Your task to perform on an android device: In the moira Cosmetics app, I want to explore eyeshadow sticks since my wife asked me to purchase her one, thus I would want to offer her some small present.
Image 0: 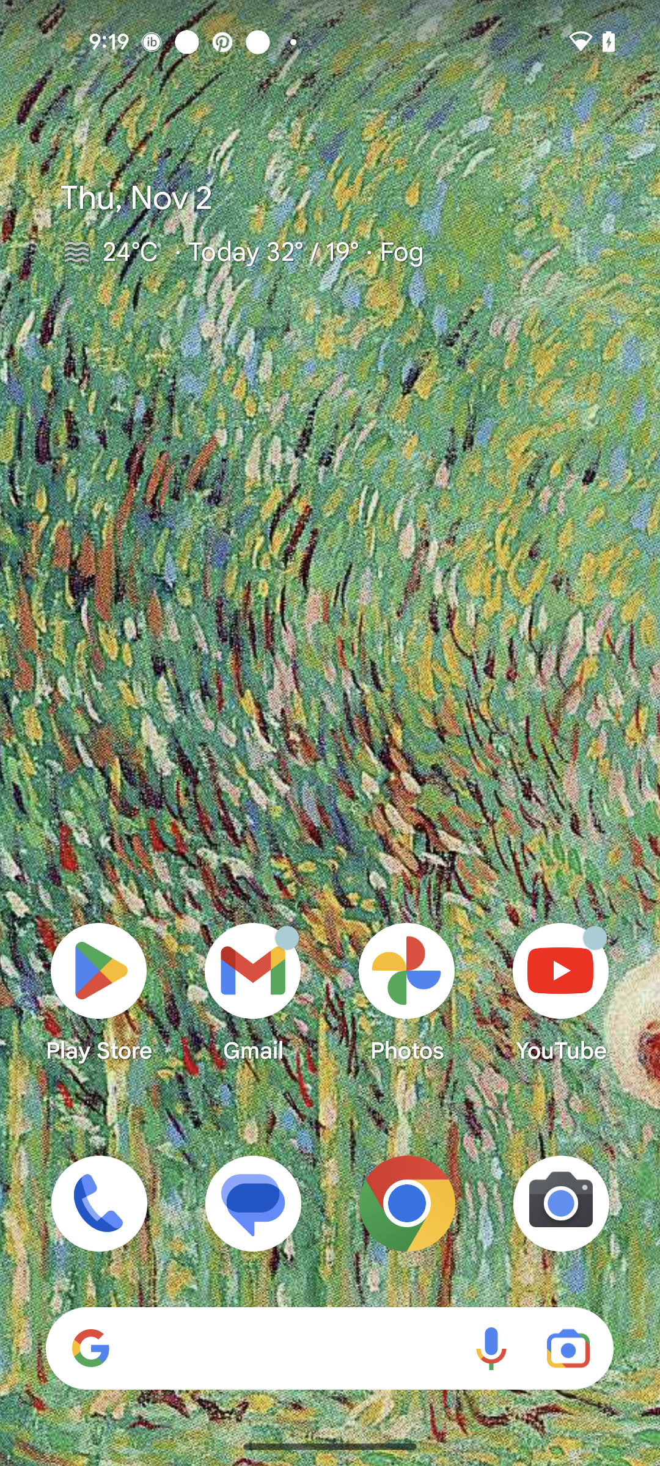
Open moira Cosmetics app
Step 0: open app "Moira Cosmetics"
Image 2: 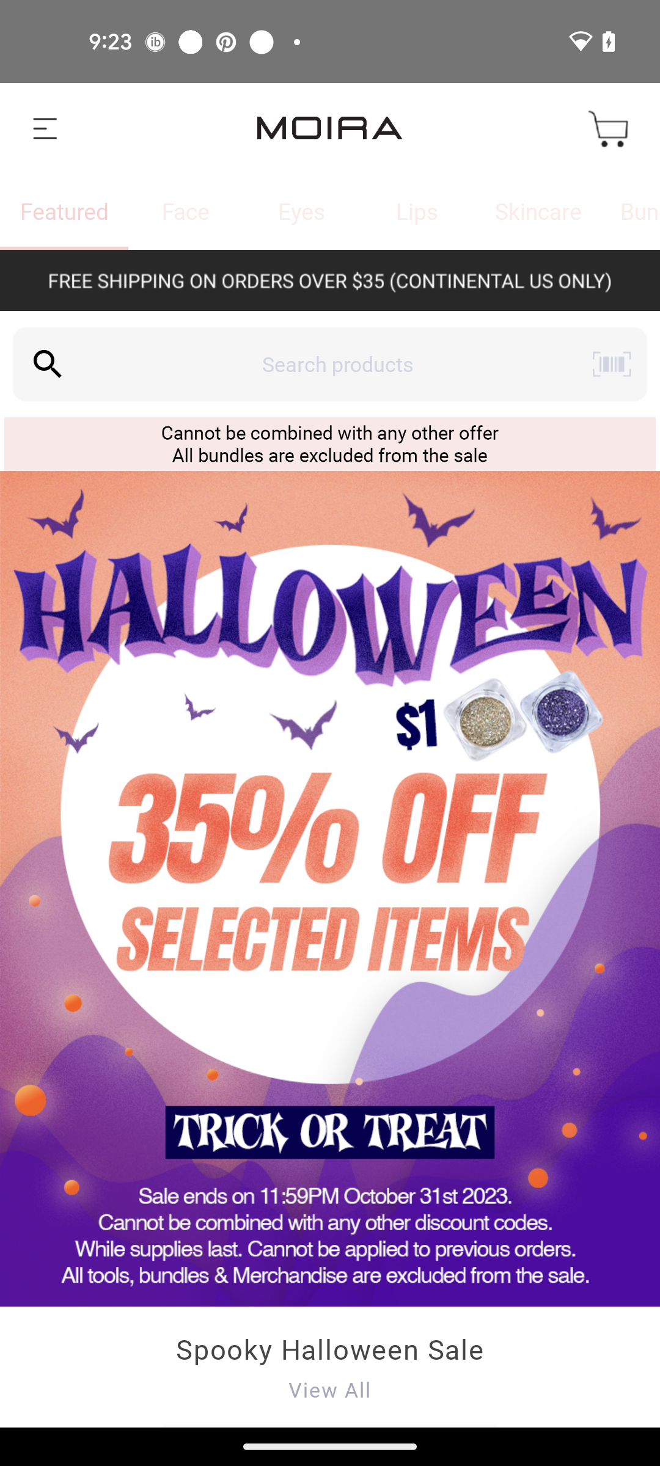
Open moira Cosmetics app
Step 2: wait
Image 3: 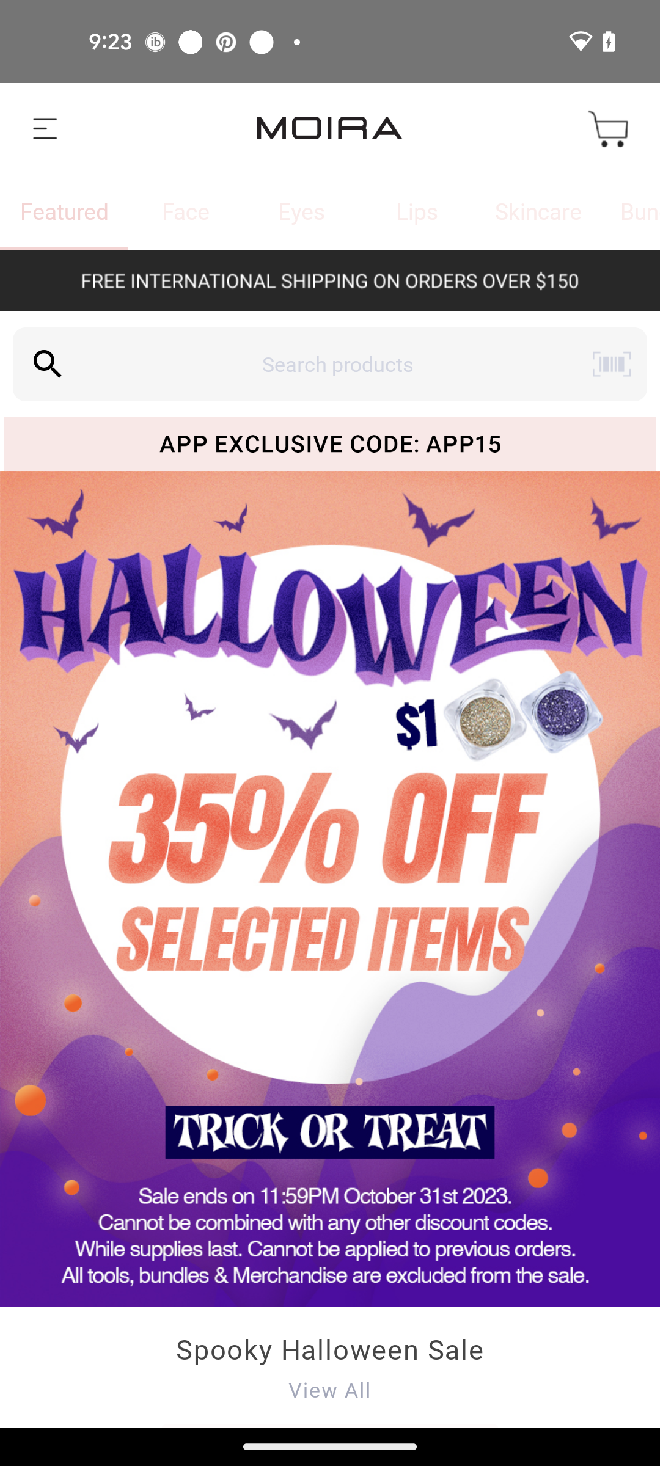
Click on the search icon
Step 3: click (48, 364)
Image 4: 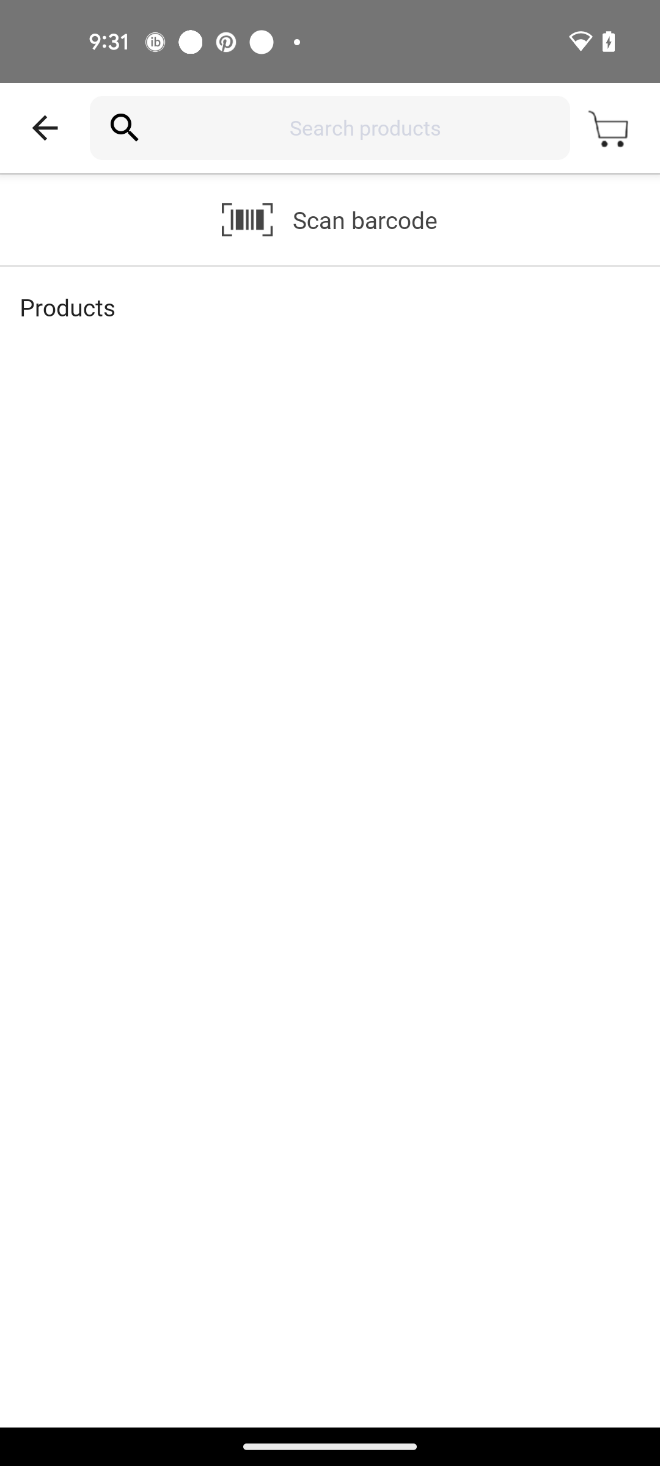
Click on the search bar
Step 4: click (365, 128)
Image 5: 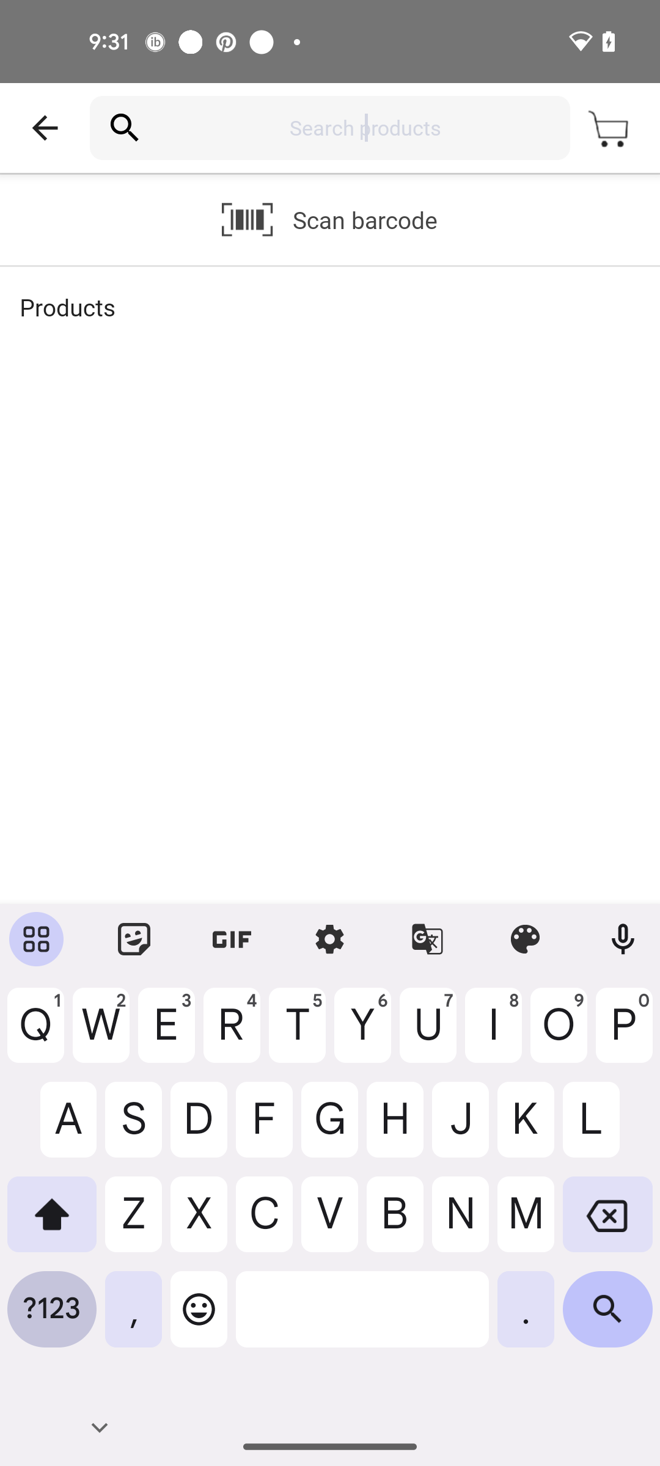
Search for eyeshadow sticks
Step 5: type "eyeshadow sticks"
Image 6: 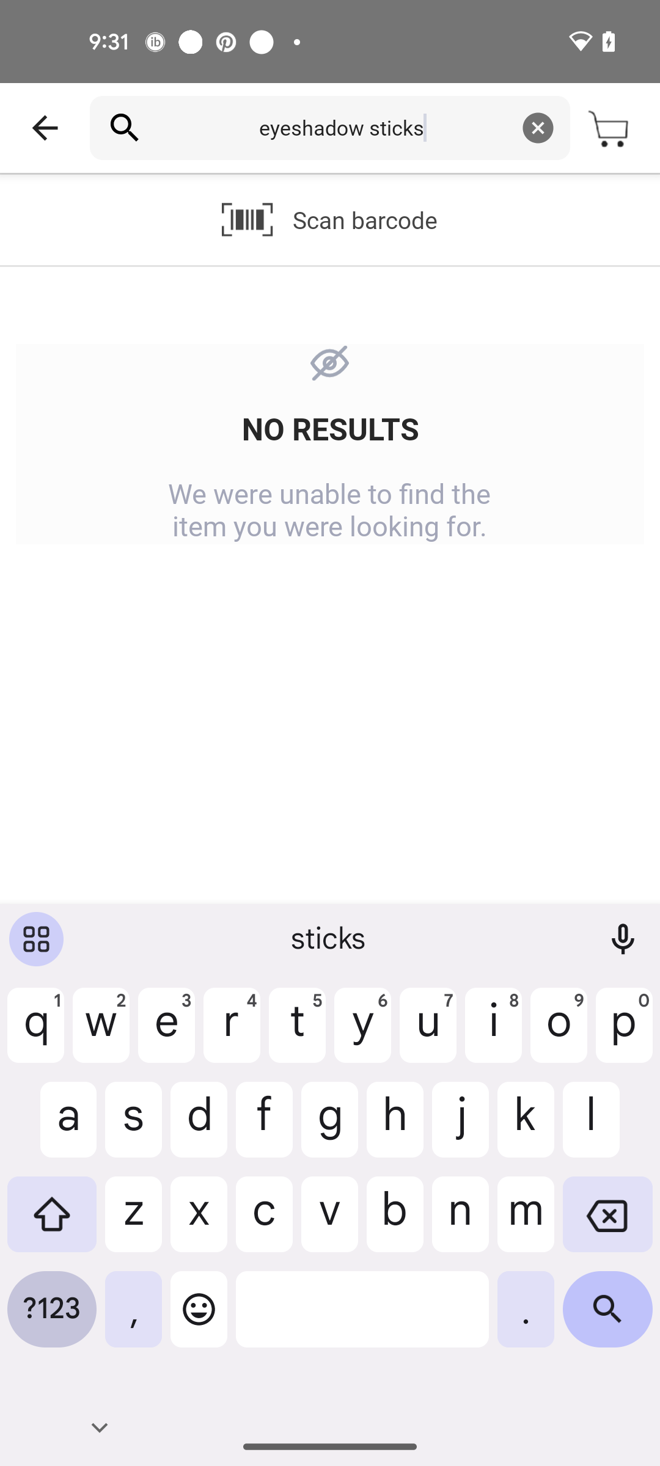
Clear the S letter
Step 6: click (607, 1223)